Your task to perform on an android device: Share the "Copy of the Queen's Gambit Book." pdf file with my friend Natalie Larson.
Image 0: 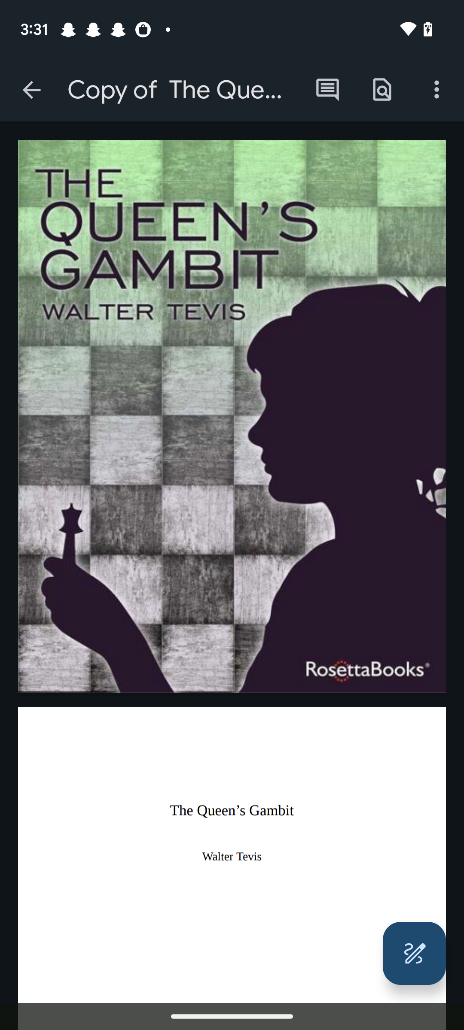
Click on thee three dots at the top right corner of the screen.
Step 0: click (437, 90)
Image 1: 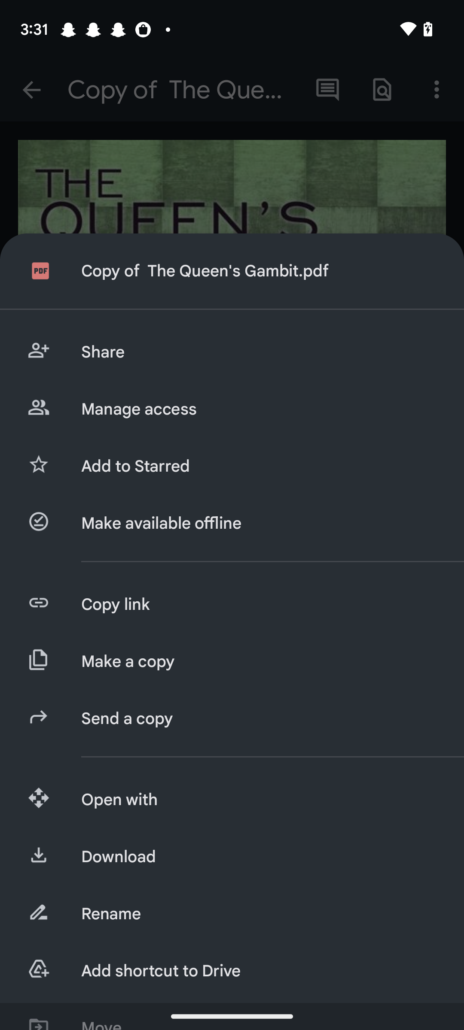
Click on the share tab.
Step 1: click (259, 352)
Image 2: 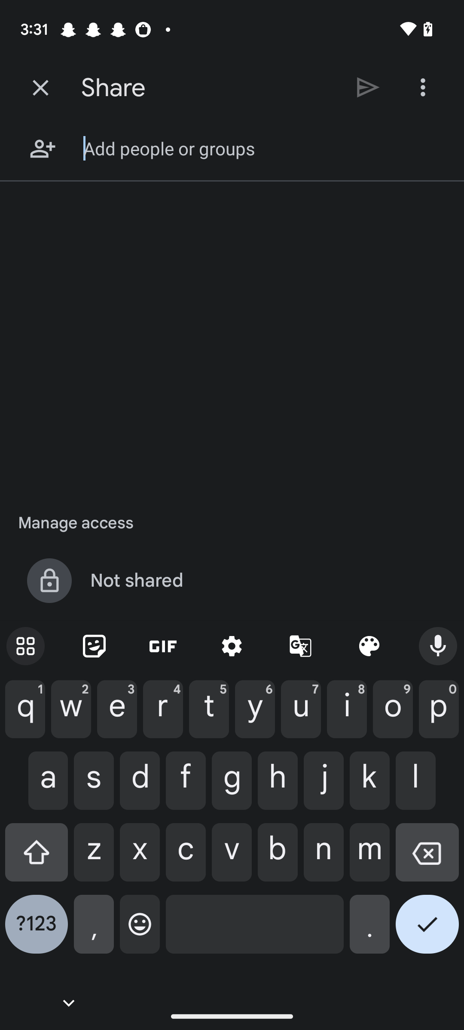
Type Natalie Larson in the  input box.
Step 2: type " Natalie Larson "
Image 3: 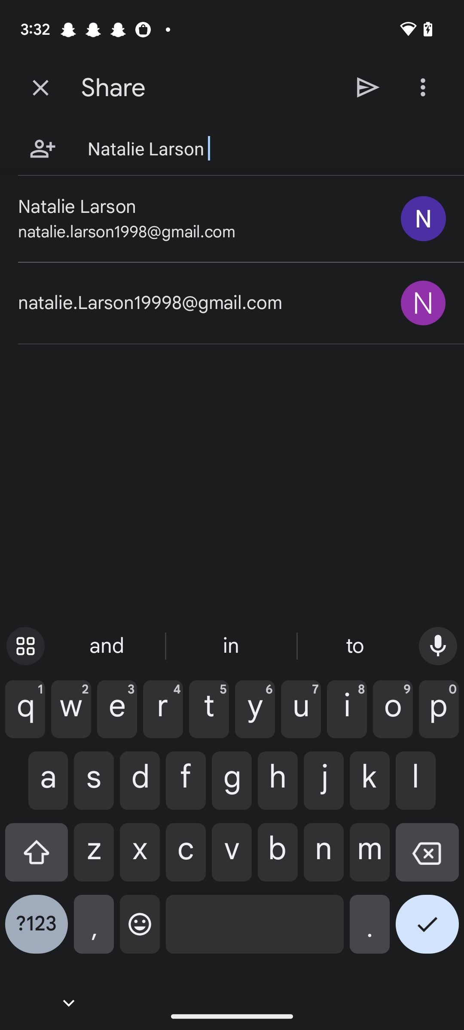
Click on the first tab
Step 3: click (202, 207)
Image 4: 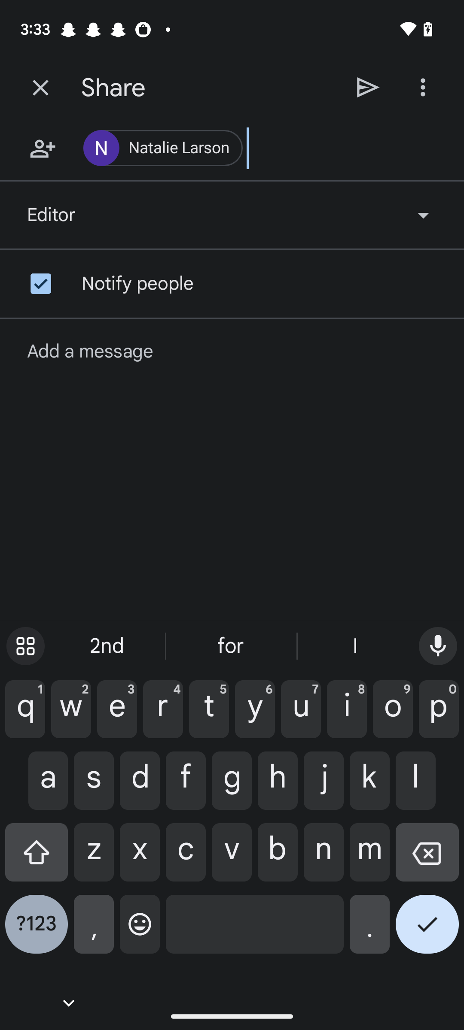
Click on the Send icon.
Step 4: click (368, 87)